Your task to perform on an android device: I'd like to add this item to my shopping basket.
Image 0: 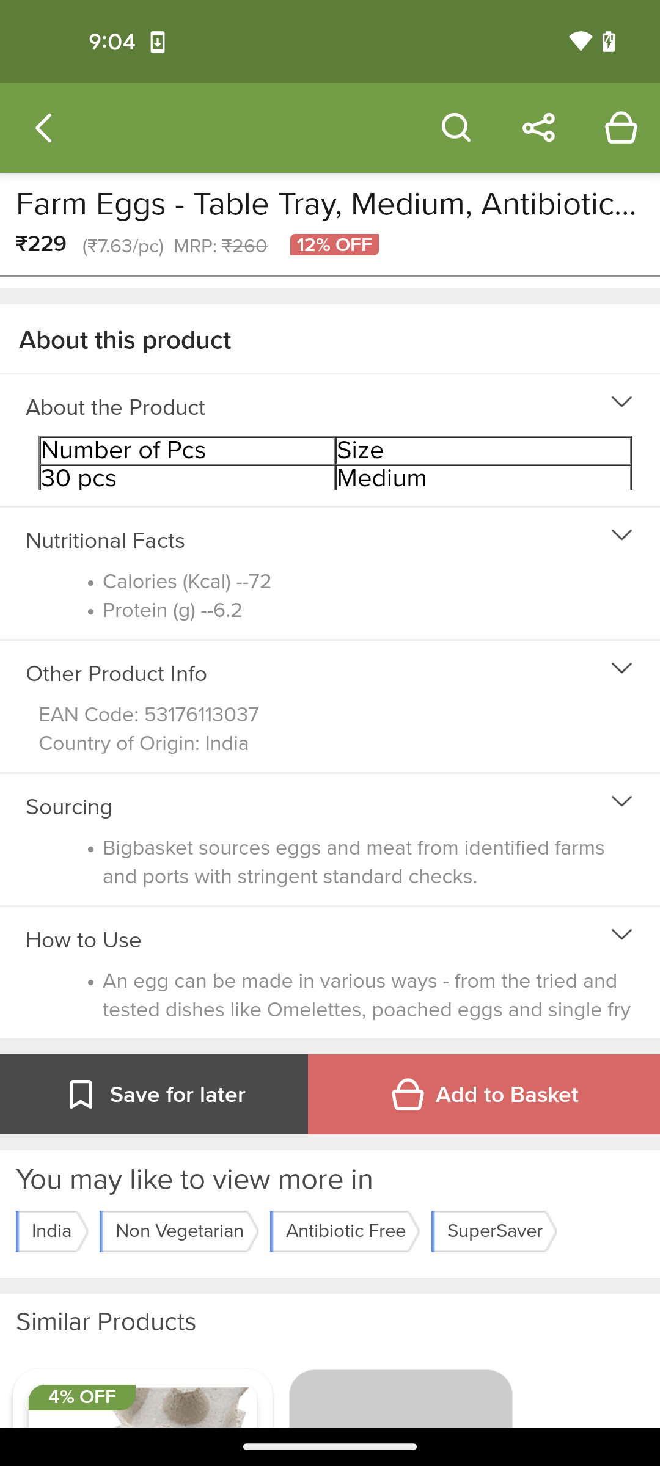
click on the Add to Basket option
Step 0: click (483, 1094)